Your task to perform on an android device: Open the FitAI app, I would like to track my fitness improvement since I need to assess the results of the consistent workouts I've been performing.
Image 0: 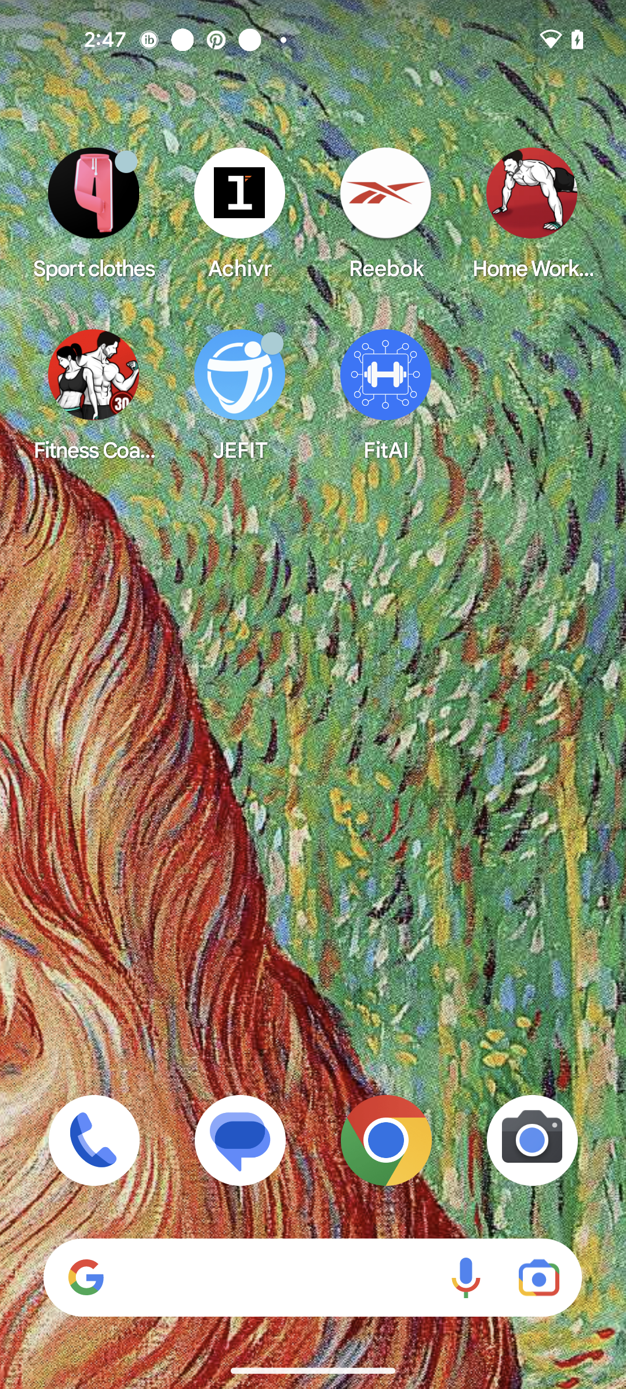
Open the FitAI app
Step 0: open app "FitAI"
Image 1: 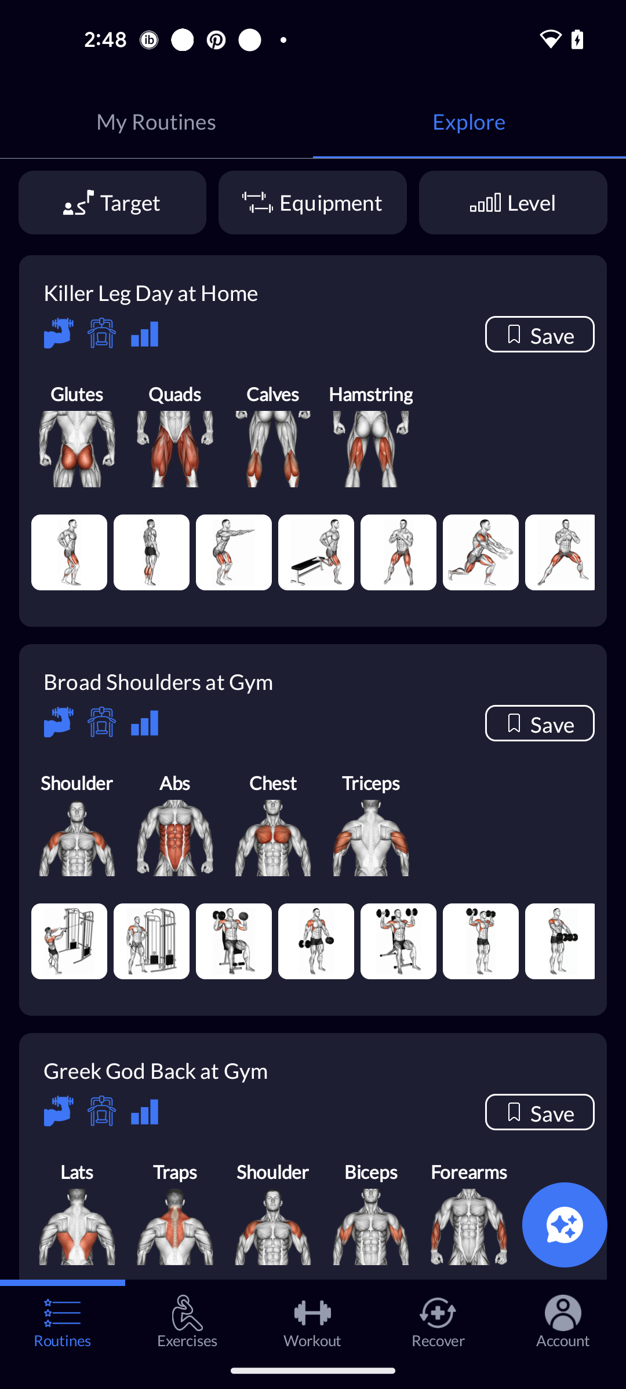
Go to the Account tab
Step 1: click (560, 1320)
Image 2: 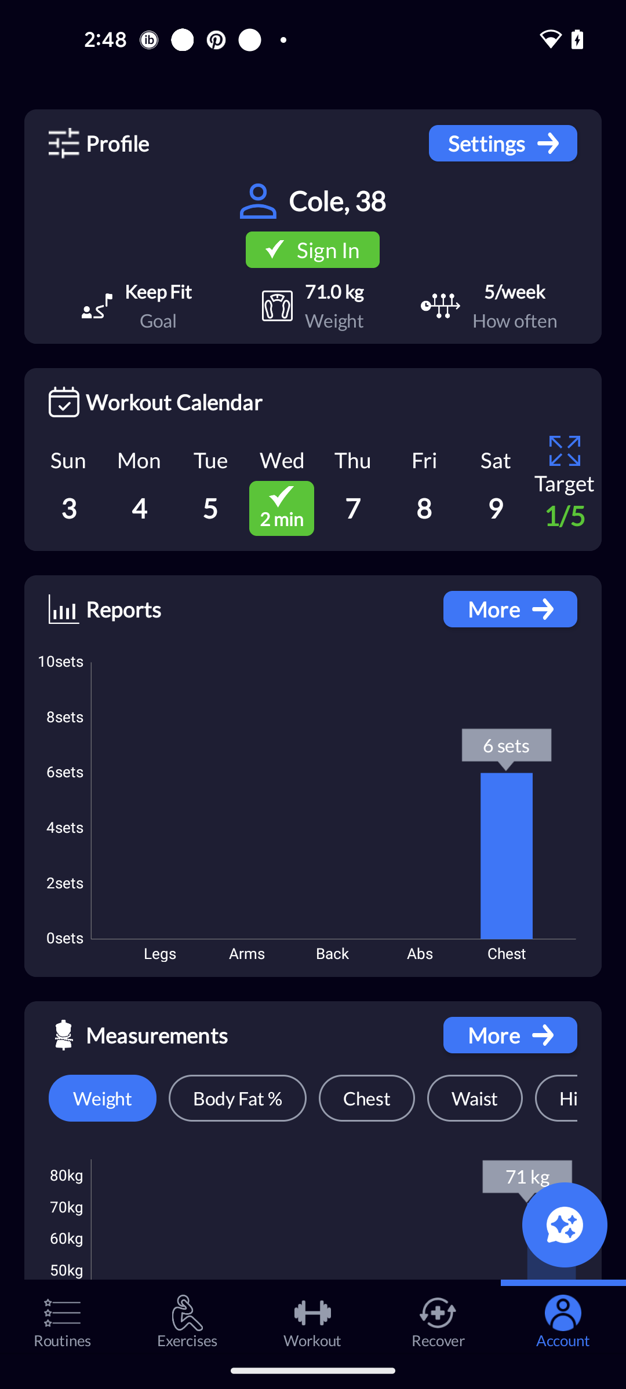
Click on the More option of the Reports
Step 2: click (510, 609)
Image 3: 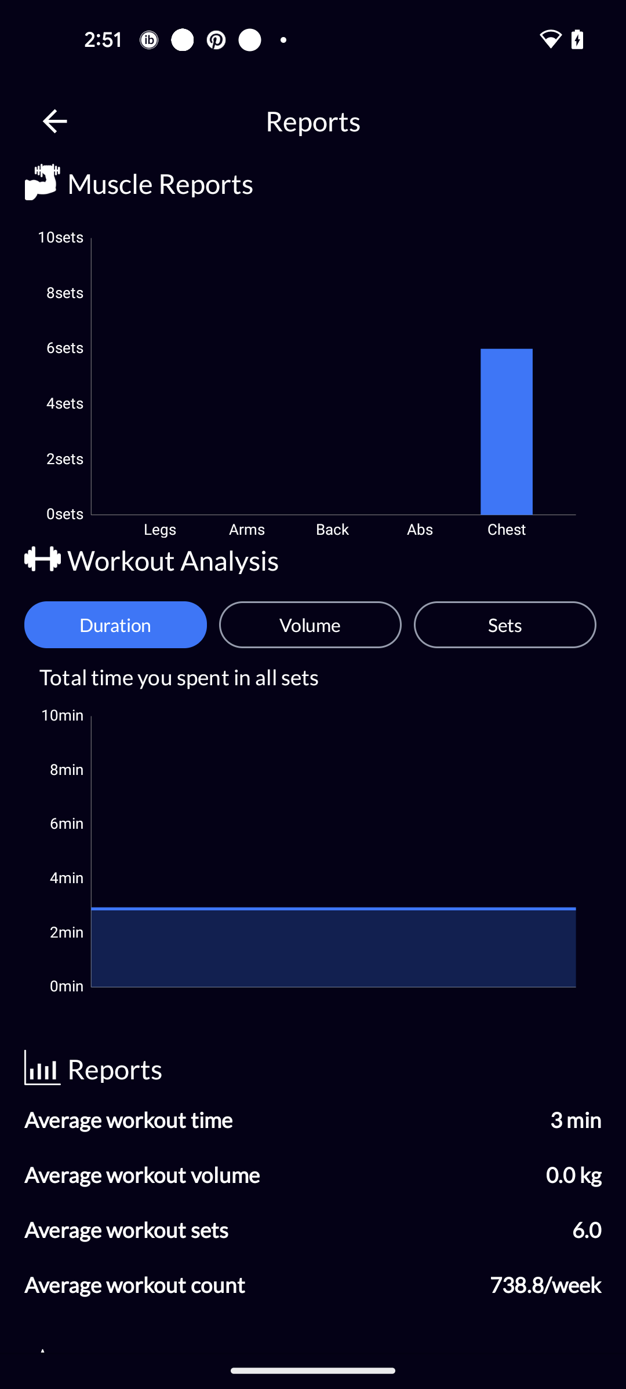
Swipe up to view more
Step 3: scroll down